Your task to perform on an android device: Filter the search results of Computer desks on Etsy app according to Office furniture in the category of Home & living furniture.
Image 0: 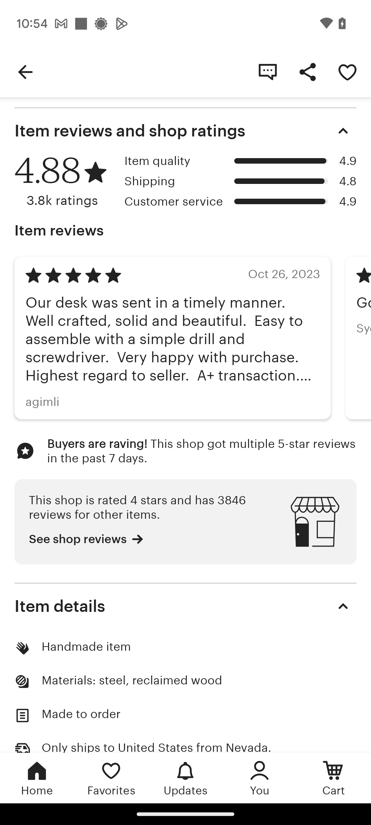
Go back to the search results for Computer desks.
Step 0: press back button
Image 1: 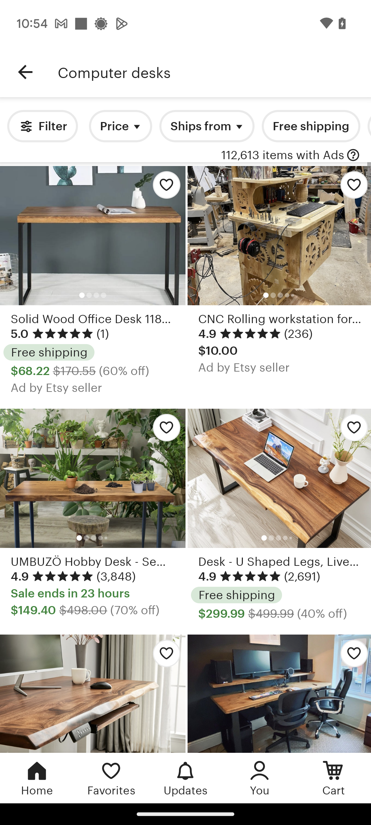
Click on the filters icon at the top-right of the screen.
Step 1: click (52, 126)
Image 2: 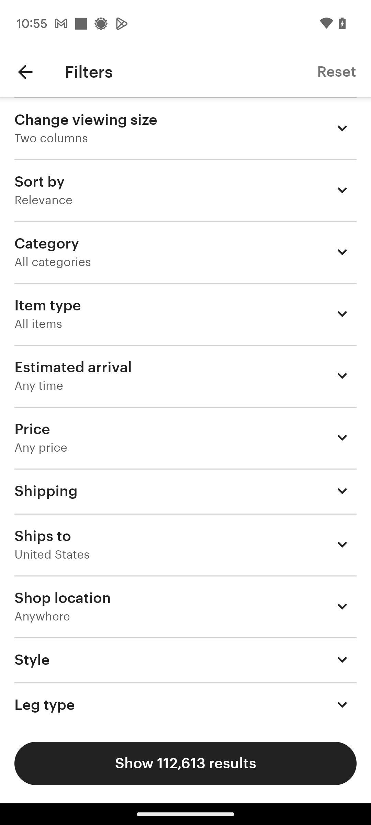
Click on the category tab.
Step 2: click (185, 252)
Image 3: 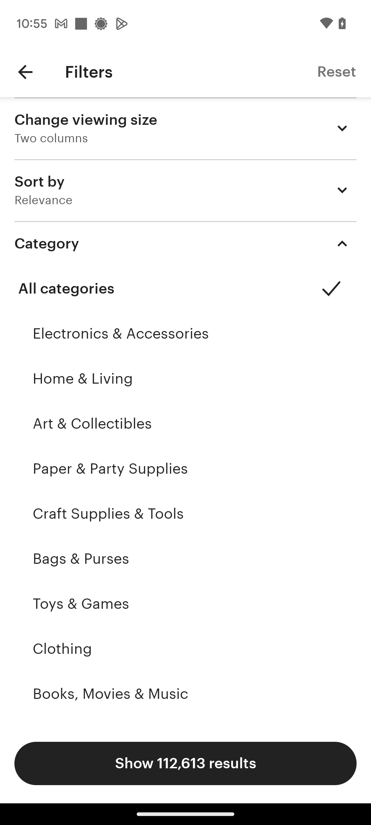
Click on Home & Living.
Step 3: click (180, 378)
Image 4: 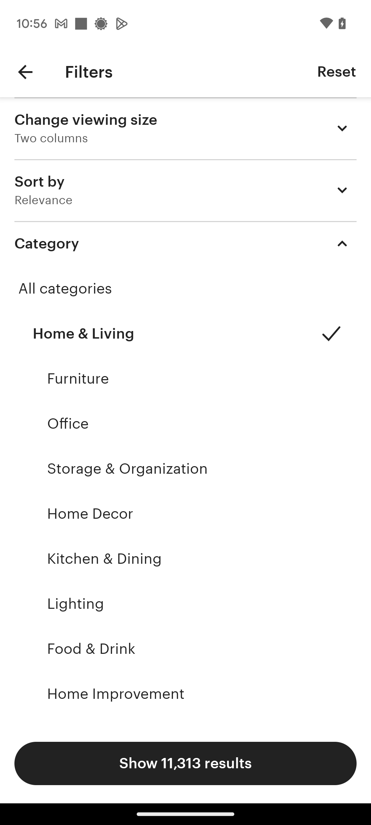
Click on Furniture.
Step 4: click (180, 378)
Image 5: 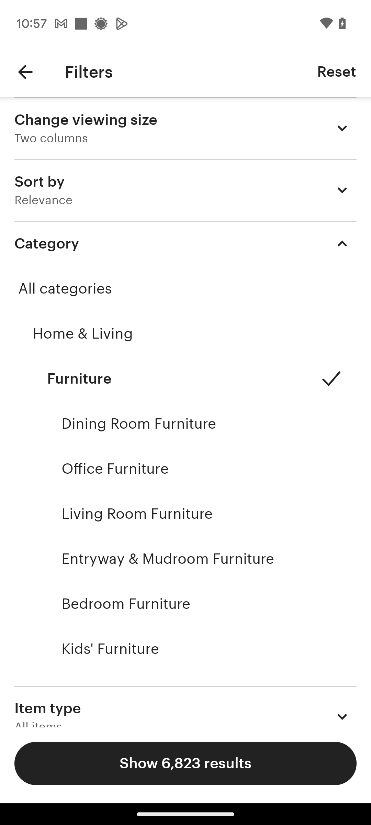
Click on Office Furniture.
Step 5: click (180, 469)
Image 6: 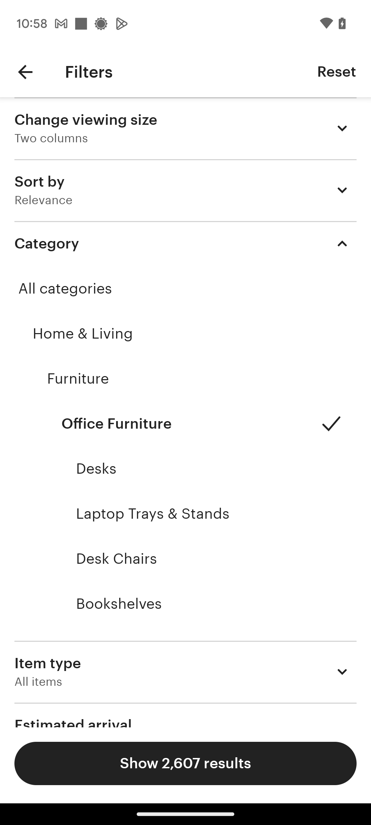
Click on Show 2,067 results.
Step 6: click (185, 763)